Your task to perform on an android device: There is a contact name MMM in my contact list and I don't need it anymore. I want to remove this contact from my contact list, so delete MMM contact from my contact list in the Contacts app.
Image 0: 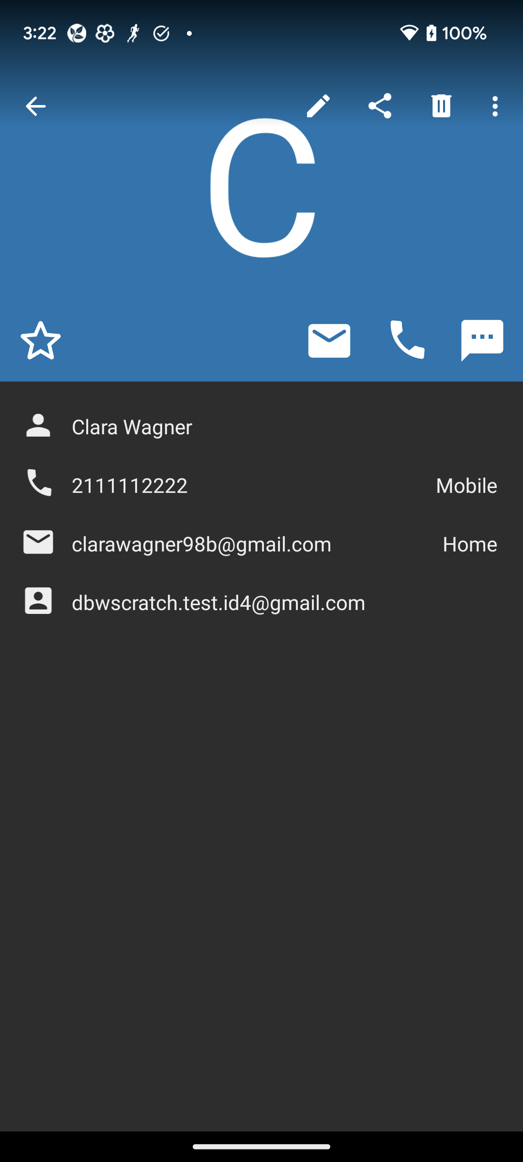
Go back to the previous page to view the MMM contact.
Step 0: press back button
Image 1: 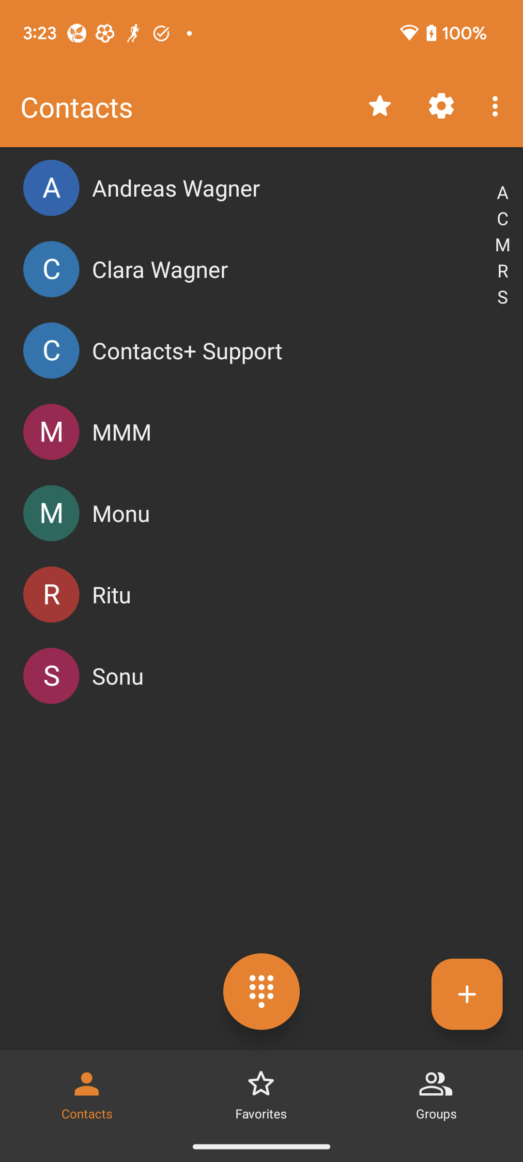
Click on the MMM contact to view the delete option of this contact.
Step 1: click (292, 431)
Image 2: 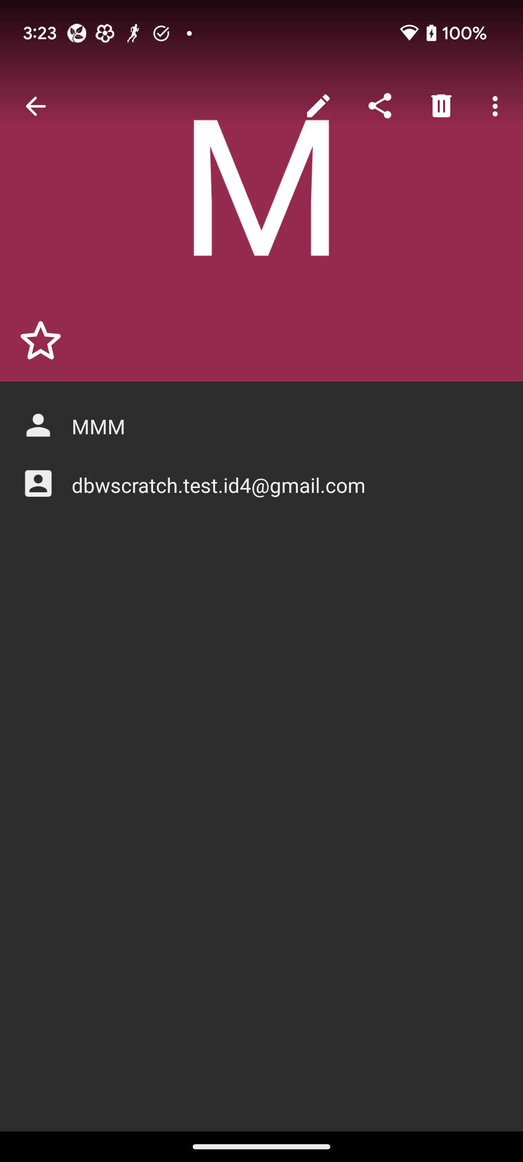
Click on the delete icon at the top right corner of the screen to remove this contact.
Step 2: click (441, 106)
Image 3: 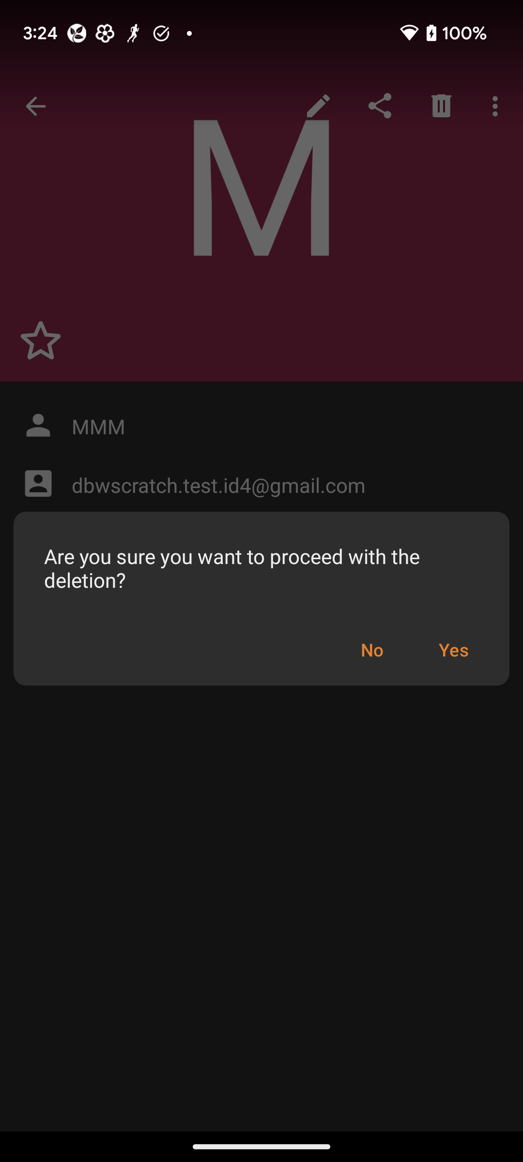
Click on the YES button to delete this contact.
Step 3: click (453, 650)